Your task to perform on an android device: I would like to keep track of my daily physical activities. Create an account on the Fitbit app sign in with my Gmail address, fabioteuxeira00123@gmail.com, to accomplish this.
Image 0: 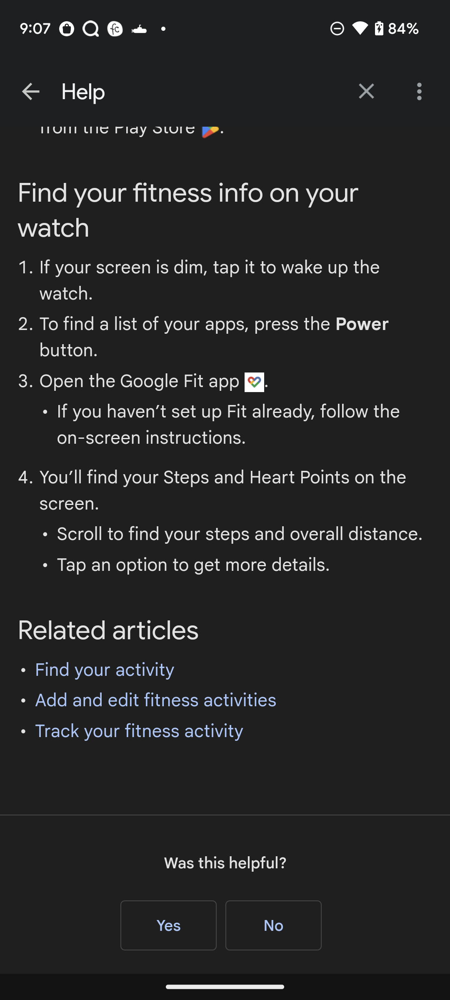
Open Fitbit app
Step 0: open app "Fitbit"
Image 1: 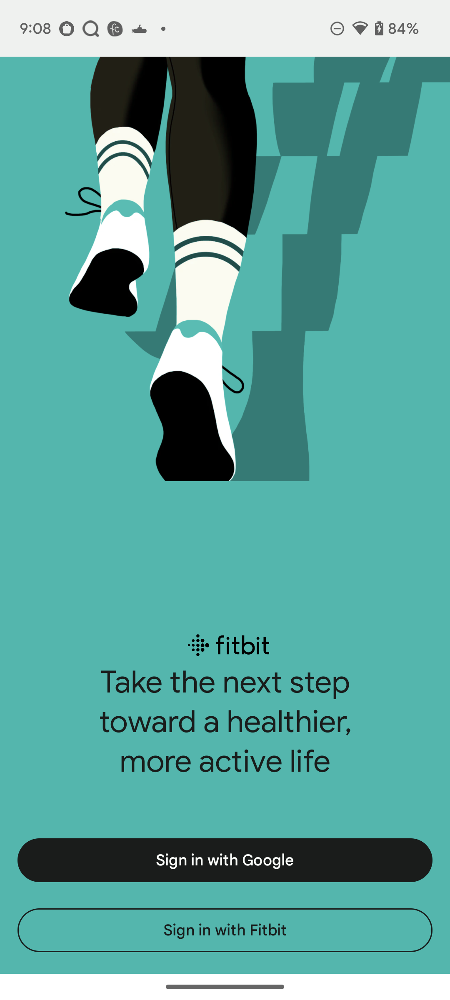
Click on sign in with google
Step 1: click (225, 860)
Image 2: 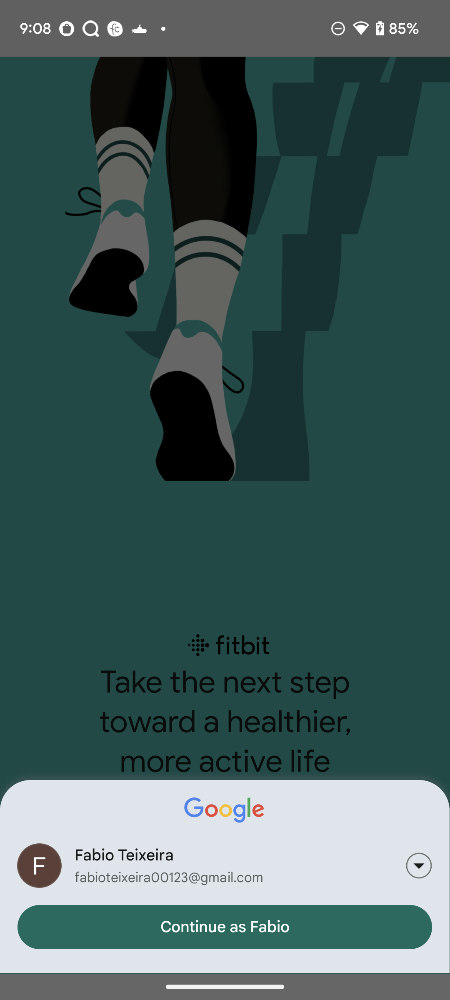
Click on Continue as Fabio
Step 2: click (225, 927)
Image 3: 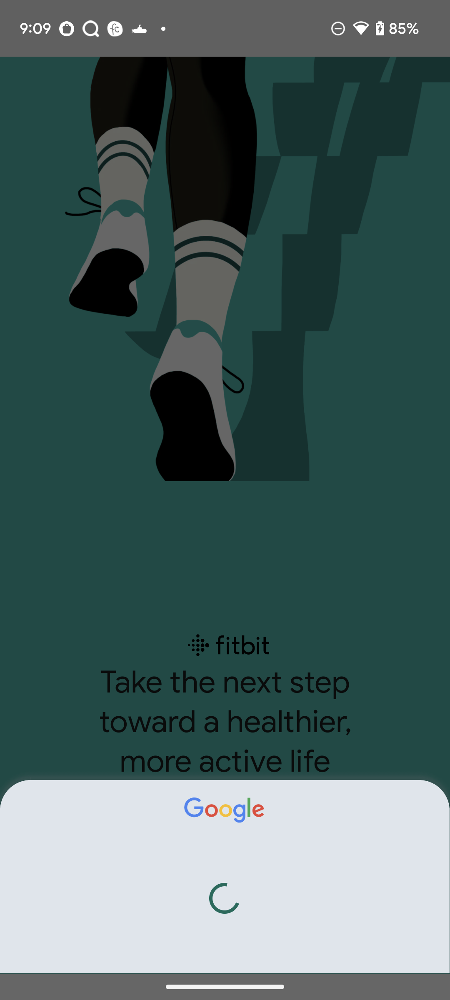
Click on Continue as Fabio
Step 3: wait